Your task to perform on an android device: Edit the document with the Title as Blank template, Change the pharse simple meeting with a client in Tokyo regarding designs at 9:00 am in the morning in the Word Office. 
Image 0: 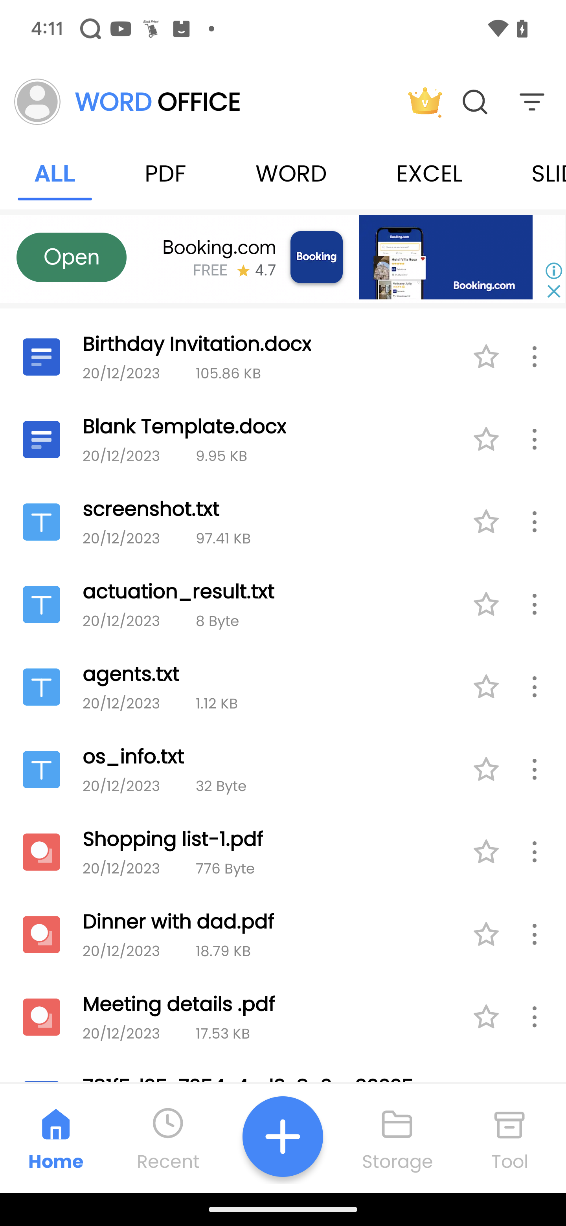
Click on the Blank Template 
Step 0: click (193, 440)
Image 1: 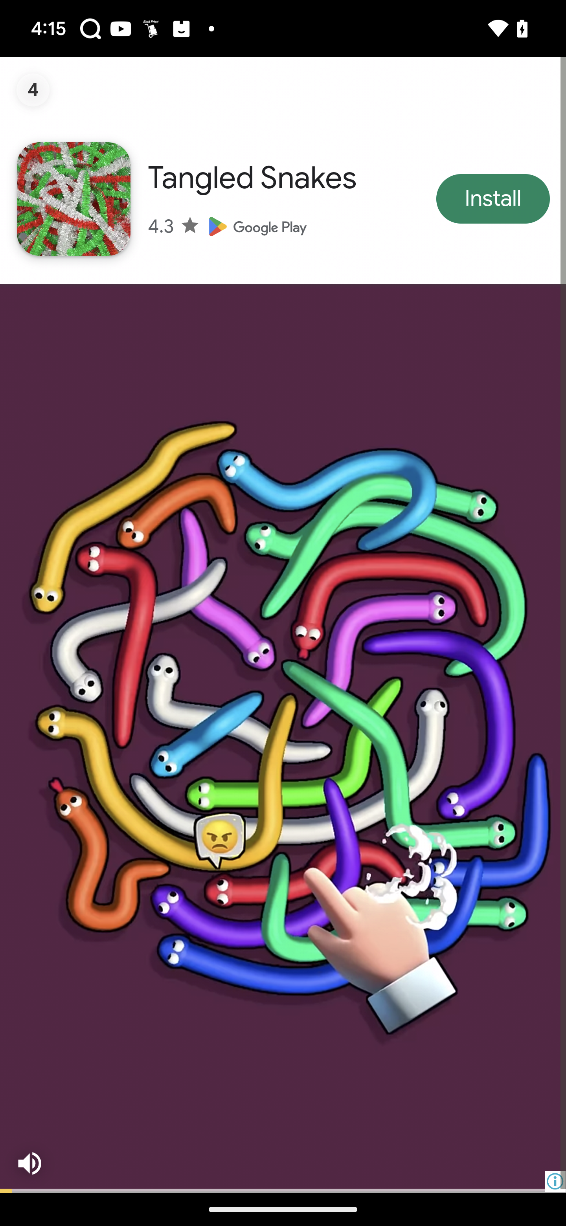
Click on the Blank Template 
Step 1: wait
Image 2: 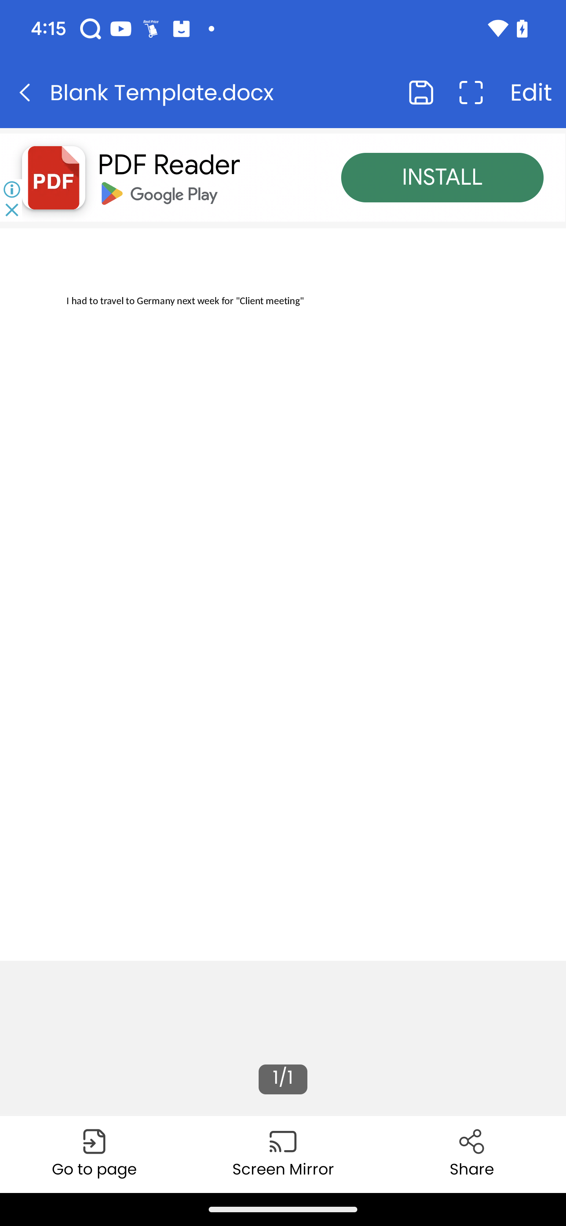
Click on the Edit Button 
Step 2: click (531, 92)
Image 3: 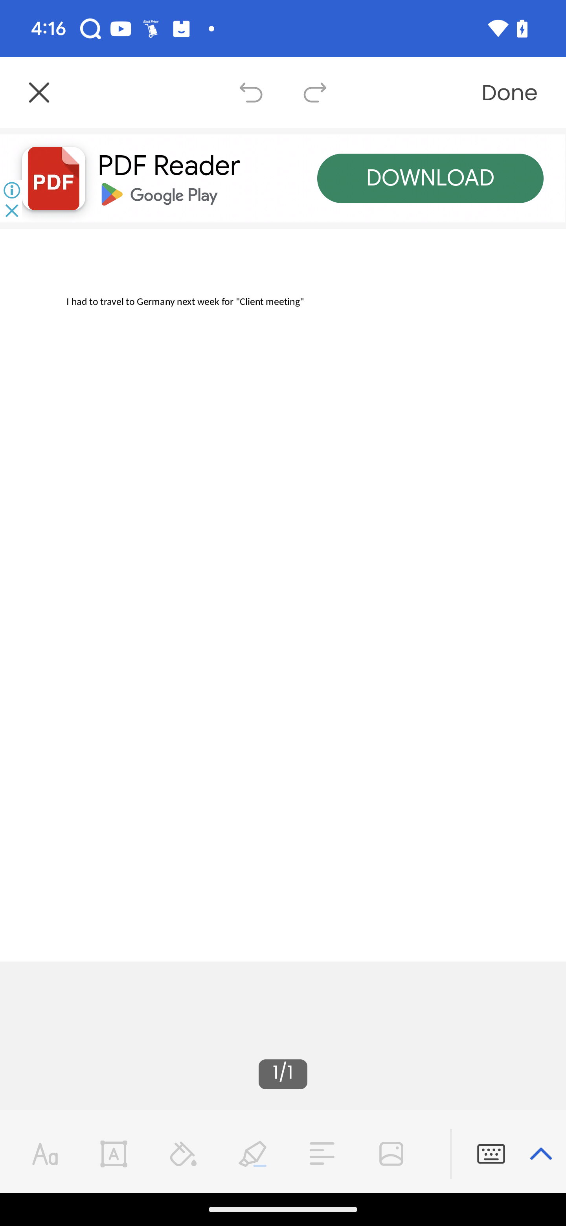
Type simple meeting with a client in Tokyo regarding designs at 9:00 am in the morning
Step 3: type "simple meeting with a client in Tokyo regarding designs at 9:00 am in the morning"